Your task to perform on an android device: Convert the 1,000 euros into American dollars on the All Currency Converter app.
Image 0: 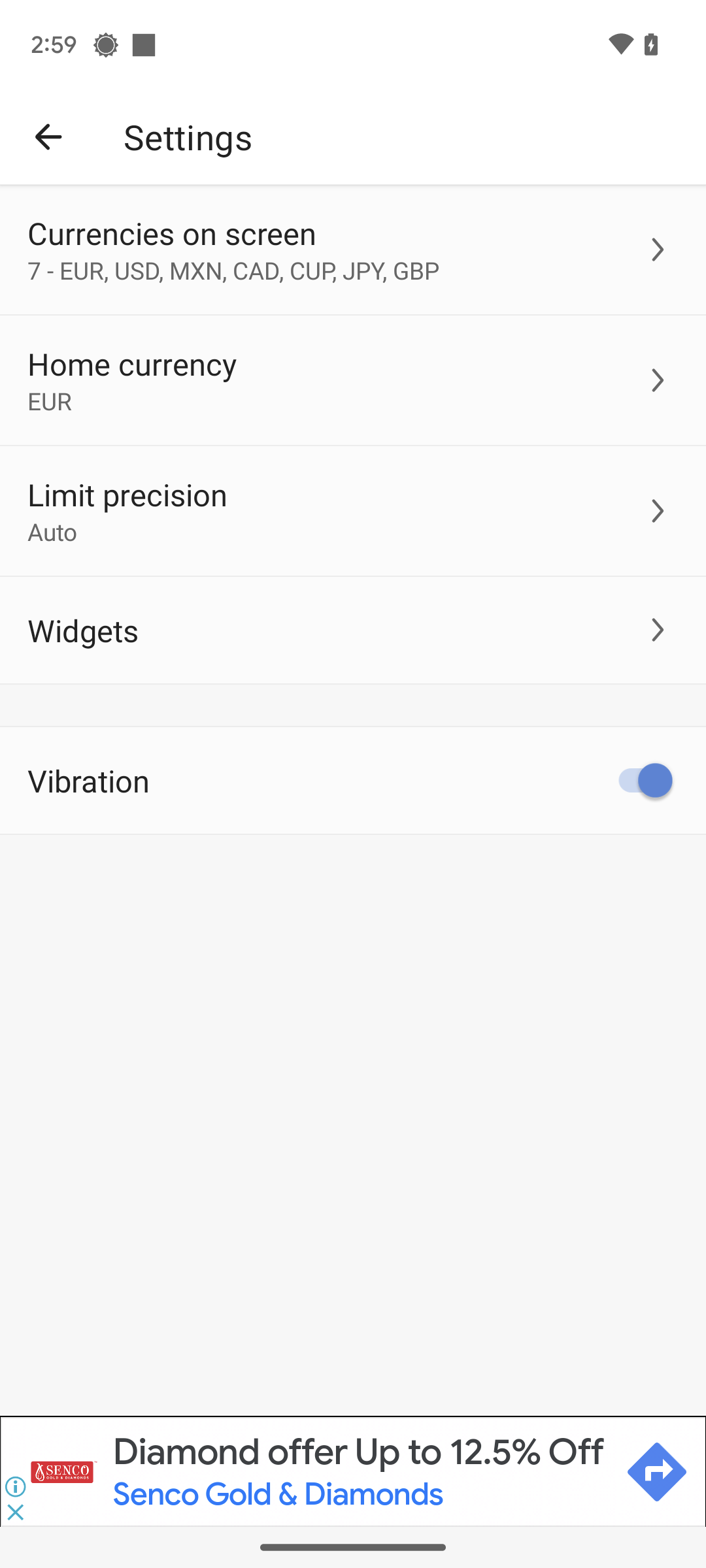
Open the All Currency Converter app.
Step 0: open app "All Currency Converter"
Image 1: 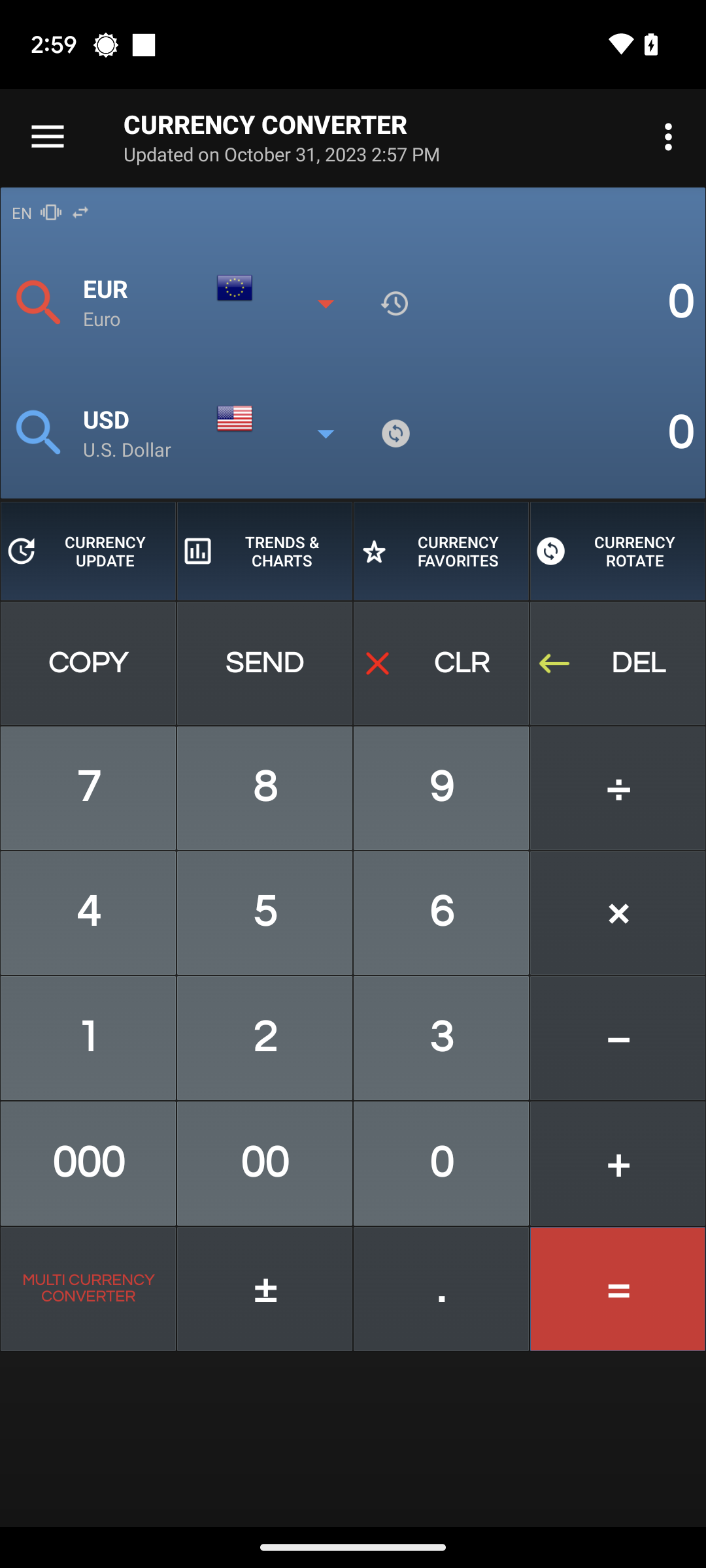
Enter the euro amount of 1000.
Step 1: click (88, 1037)
Image 2: 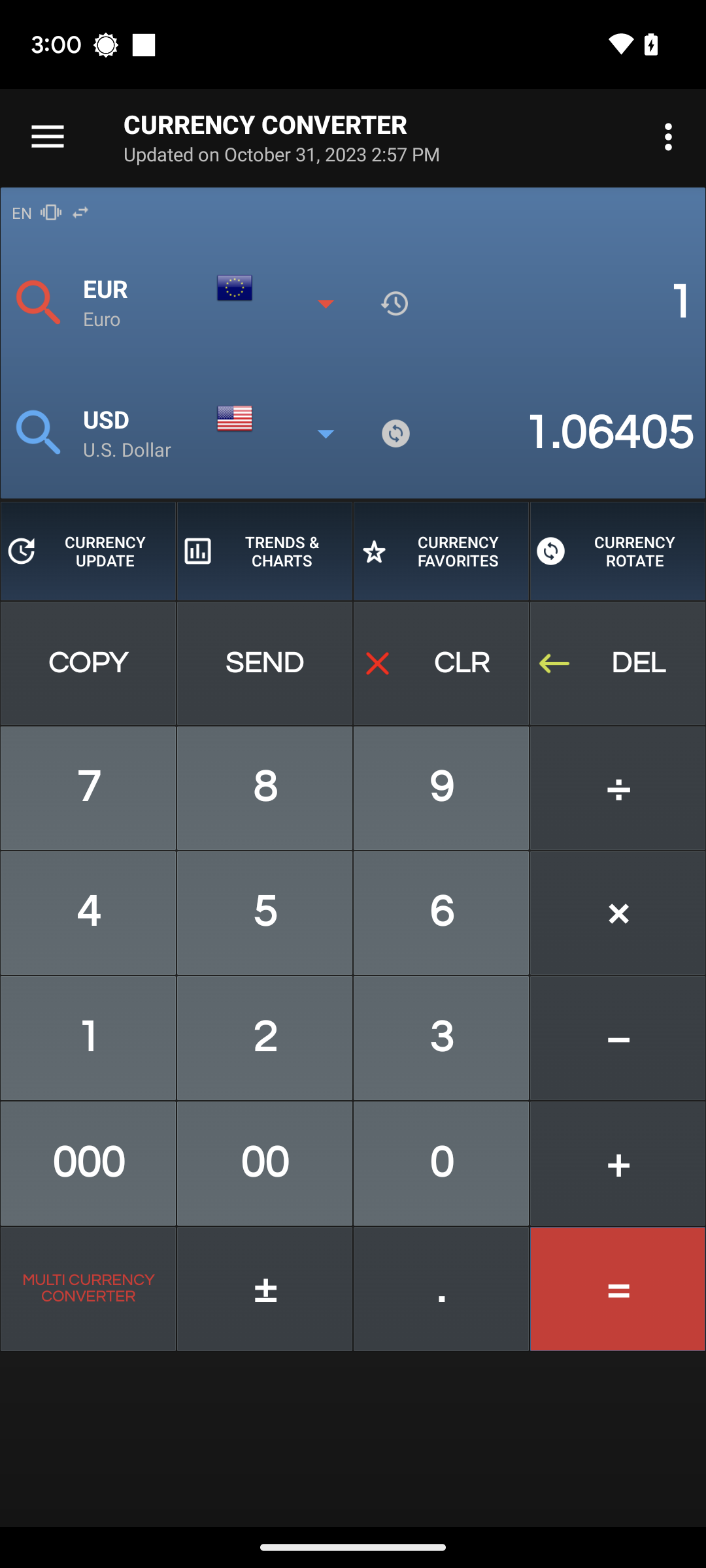
Enter the euro amount of 1000.
Step 2: click (88, 1164)